Your task to perform on an android device: I would like to send my friend karin.iversen@example.com the recipe for the broken lasagna salad with burrata and Brazil via Gmail.
Image 0: 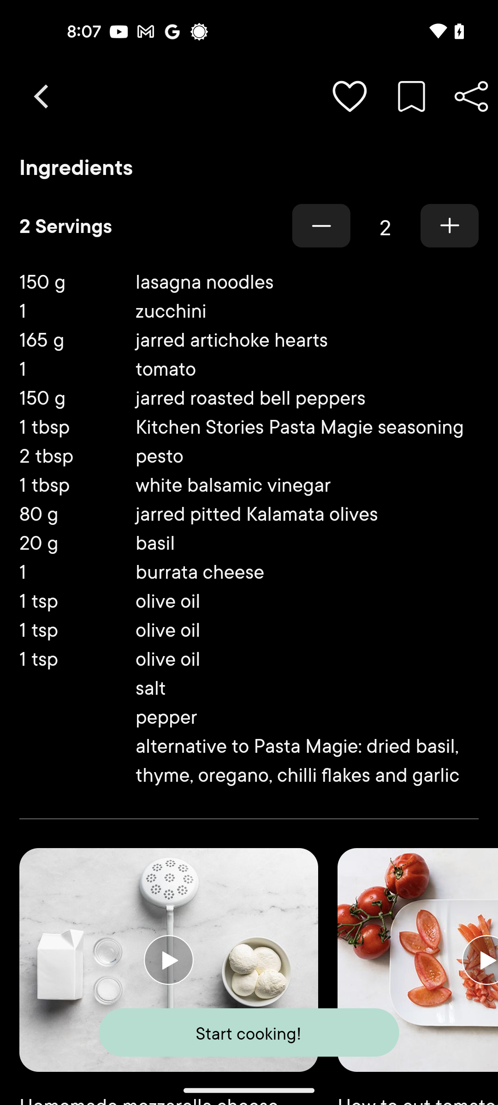
Tap on the share icon at the top right corner of the screen
Step 0: click (471, 96)
Image 1: 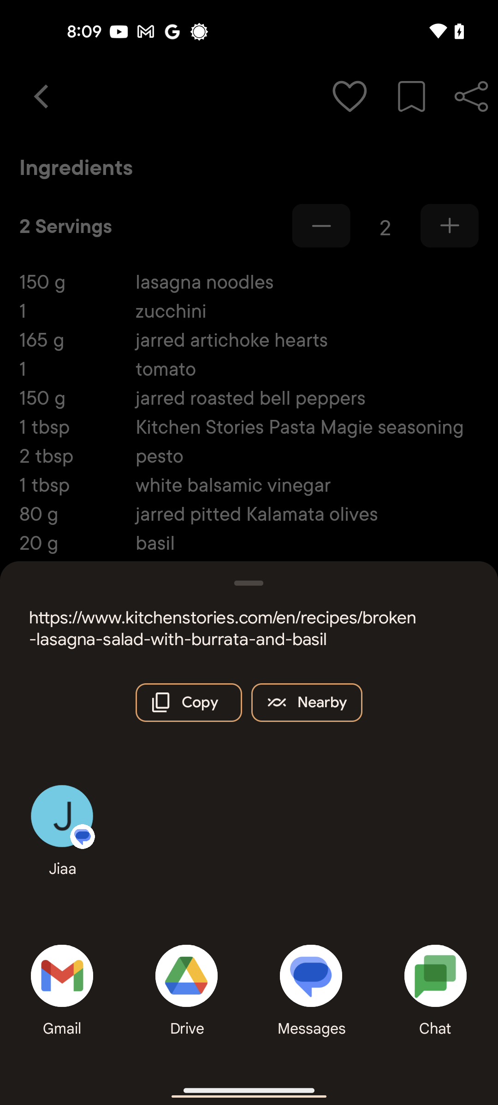
Select the gmail option at the bottom left corner of the screen
Step 1: click (62, 994)
Image 2: 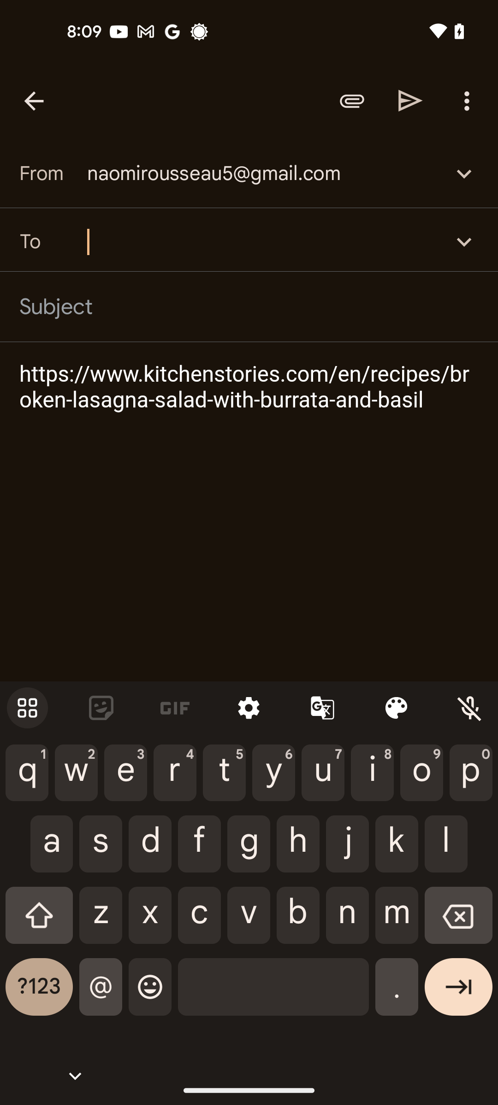
Type the recipient id-karin.iversen@example.com
Step 2: type "karin.iversen@example.com"
Image 3: 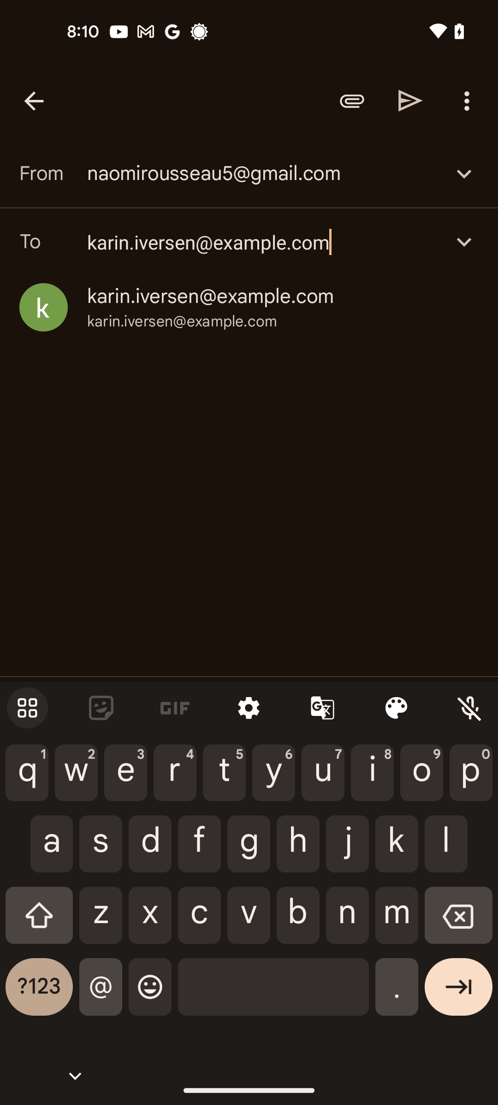
Tap on the send icon at the top right corner of the screen
Step 3: click (410, 100)